Your task to perform on an android device: Enable the sound effect settings in the Mondly Language app.
Image 1: 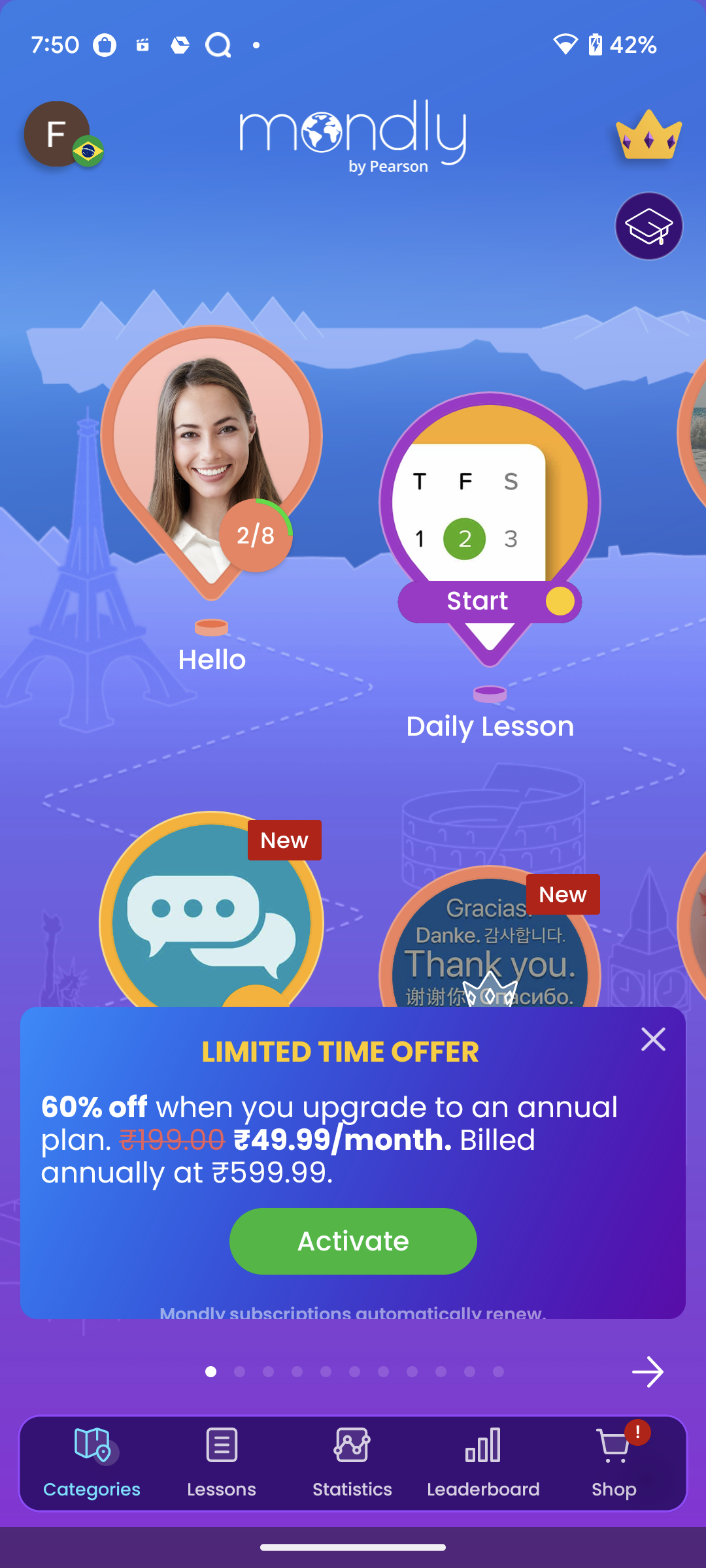
Click on the profile icon at the top left corner of the screen
Step 1: click (59, 139)
Image 2: 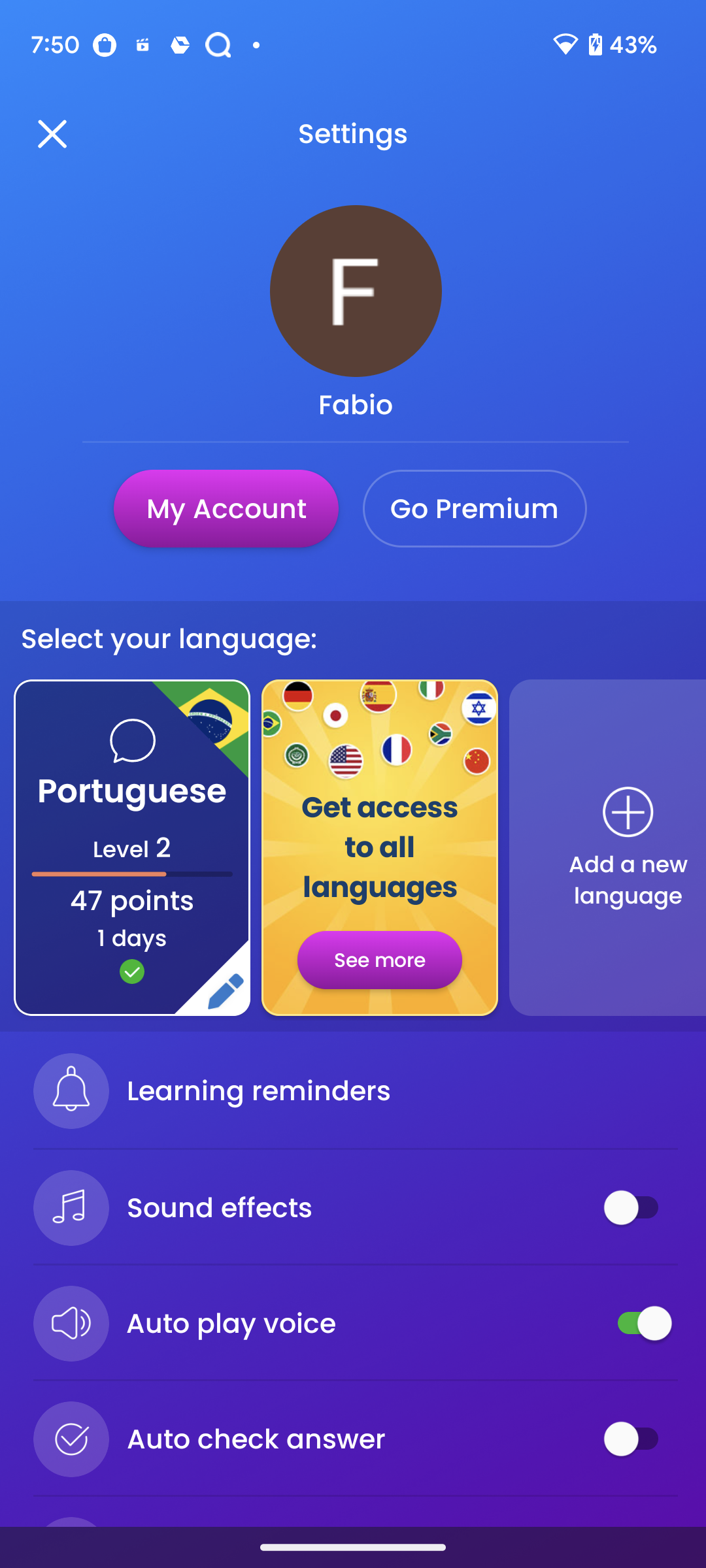
click on the toggle button of sound effects to turn it on
Step 2: click (637, 1207)